Your task to perform on an android device: I want to get to Dubai as soon as possible and use the Kayak app to check the details of the flight leaving at 10:35 p.m.
Image 0: 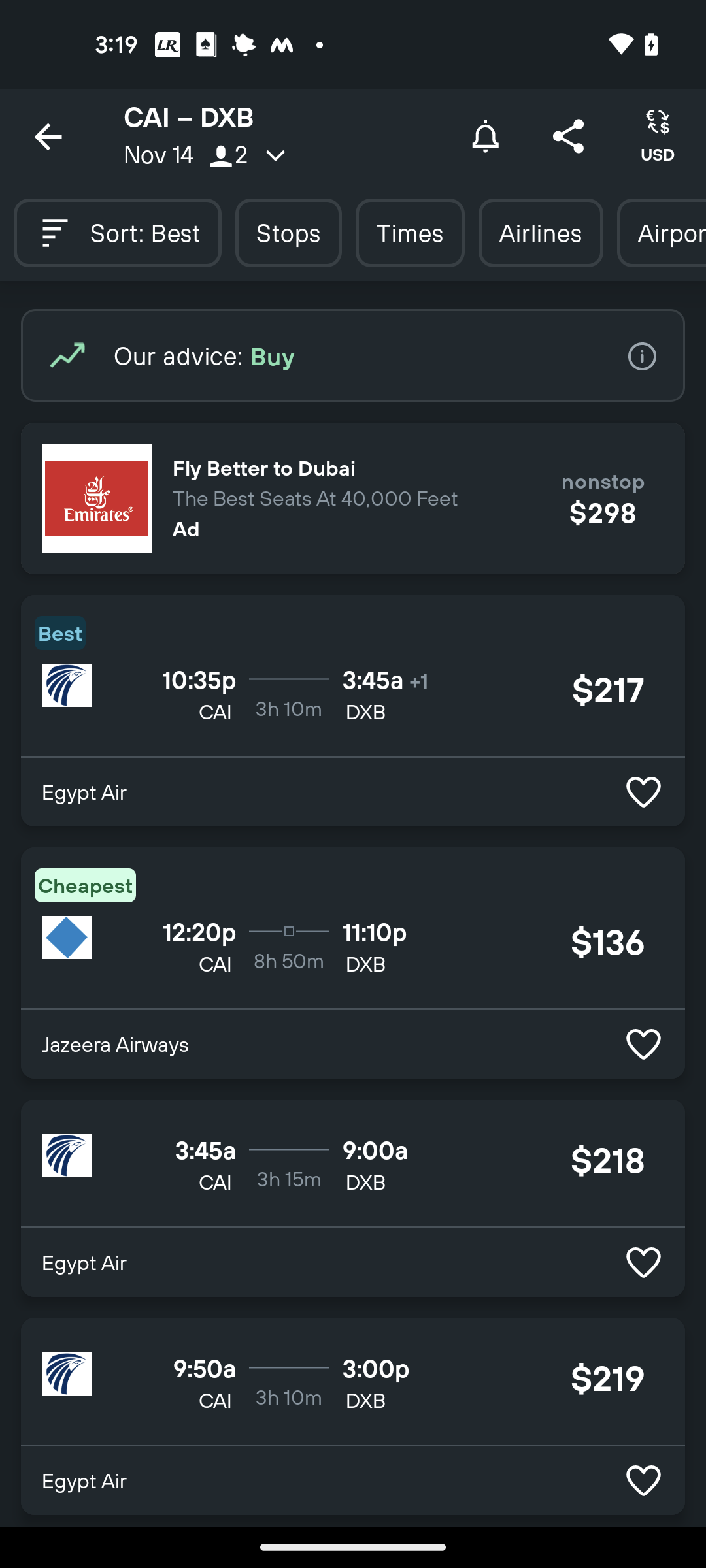
Open first flight
Step 0: click (289, 708)